Your task to perform on an android device: I wanted juice but wasn't left with any, so I utilized the Flipkart app to search for it.
Image 0: 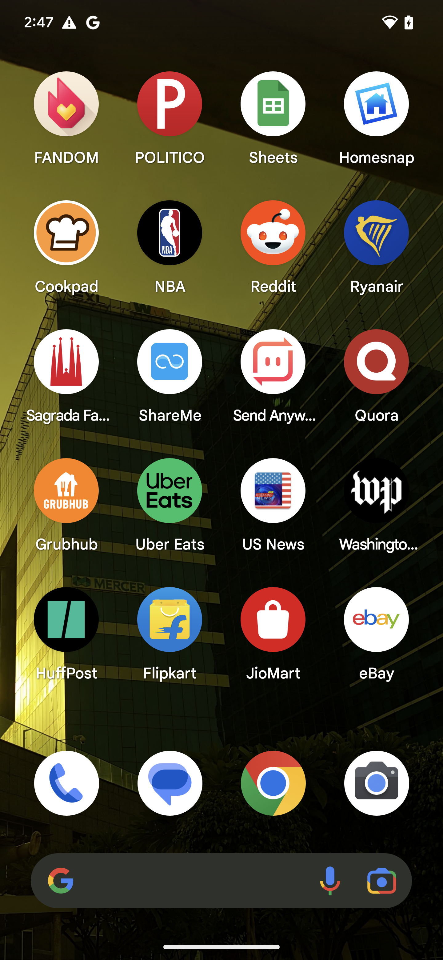
Open Flipkart app
Step 0: open app "Flipkart"
Image 1: 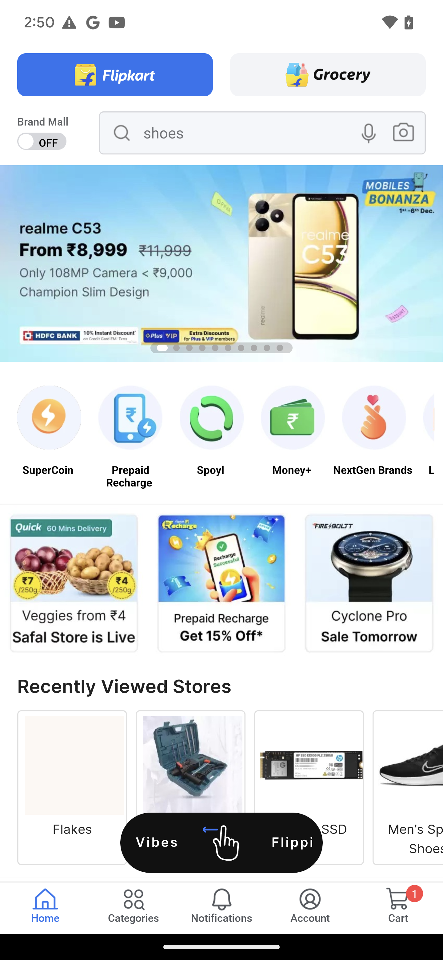
Click on the Grocery option
Step 1: click (321, 89)
Image 2: 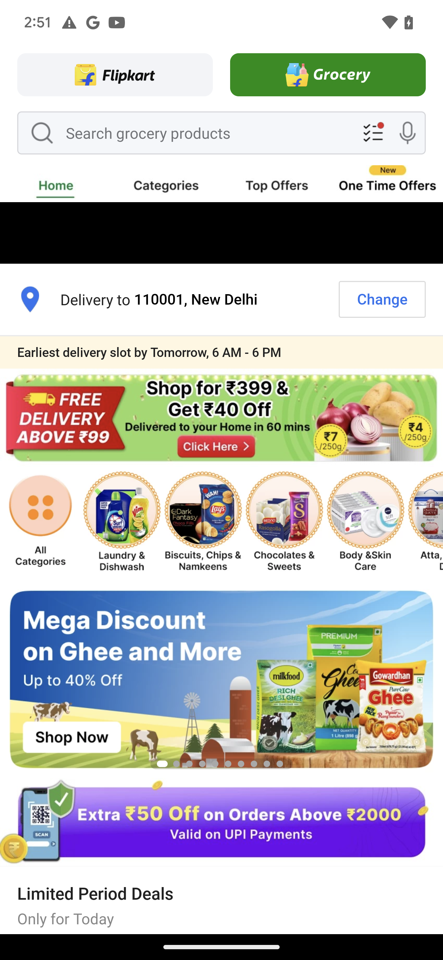
Click on the search bar 
Step 2: click (213, 133)
Image 3: 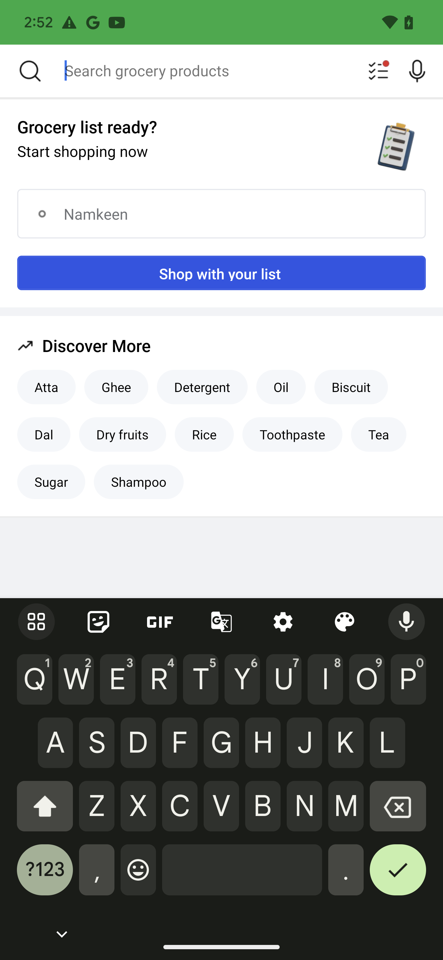
Type juice in the search bar
Step 3: type "Juice"
Image 4: 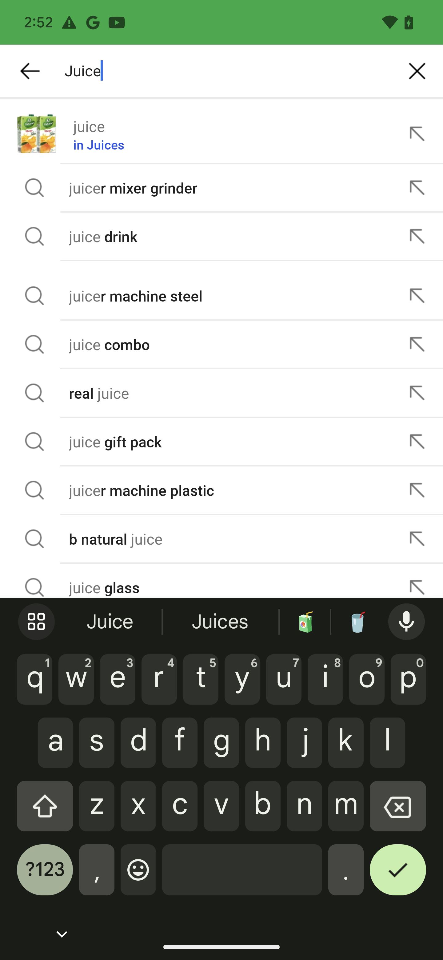
Click on the right tick button at the bottom right corner of the keyboard
Step 4: click (398, 876)
Image 5: 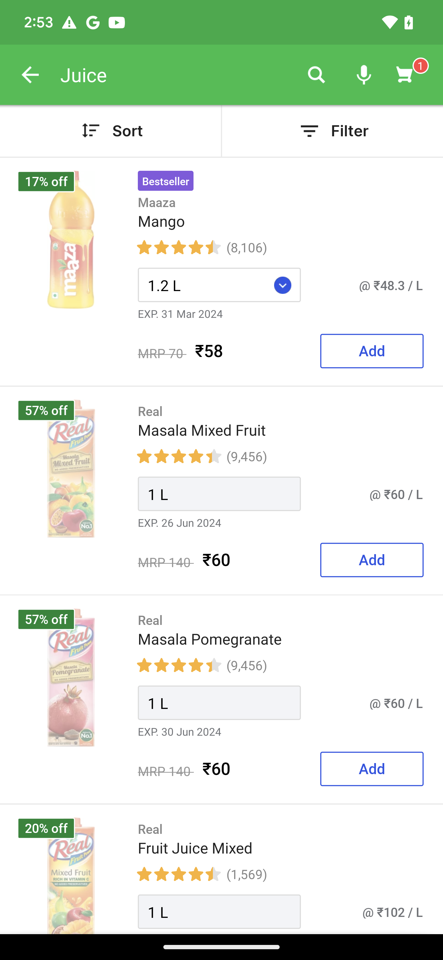
Click on the right tick button at the bottom right corner of the keyboard
Step 5: wait